Your task to perform on an android device: In the Homzmart app, I'd like to browse user reviews to see what they thought of the beech wood L-shaped sofa.
Image 0: 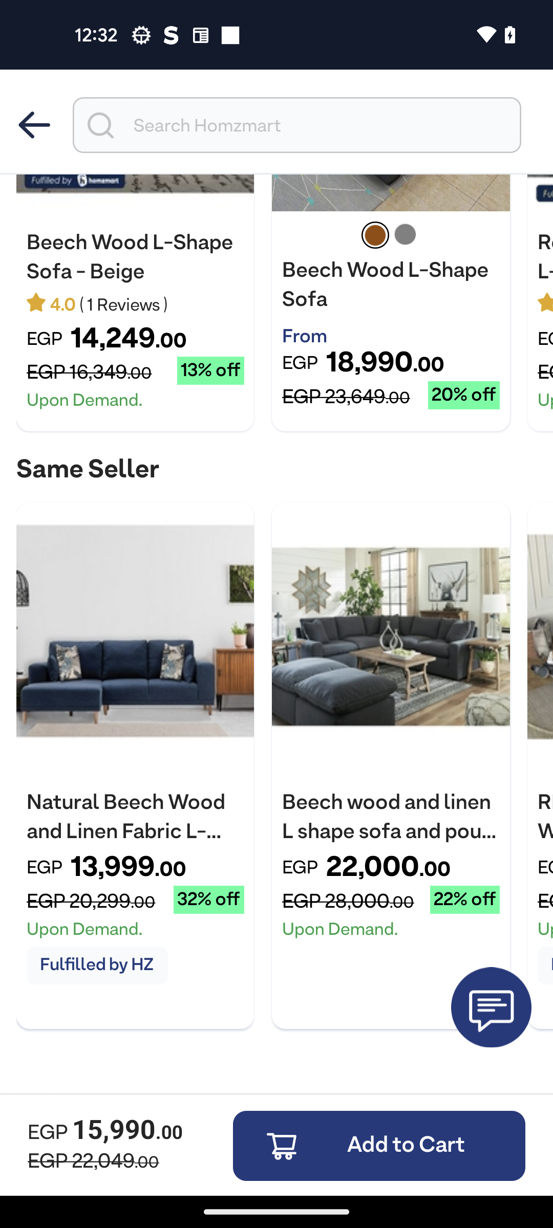
Swipe down to See all reviews
Step 0: scroll right
Image 1: 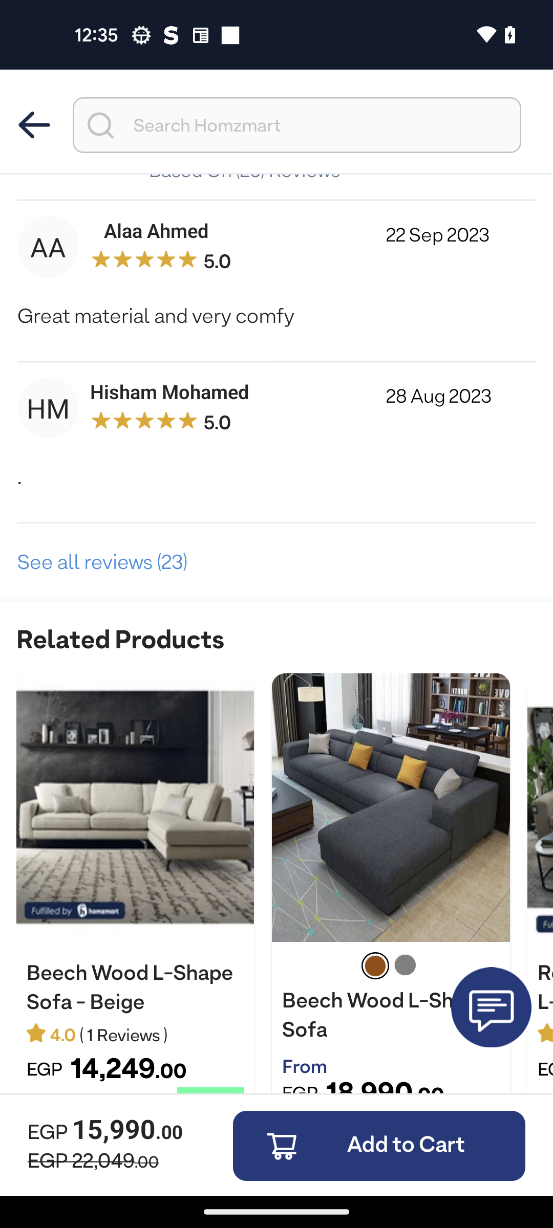
Click on the See all reviews
Step 1: click (276, 565)
Image 2: 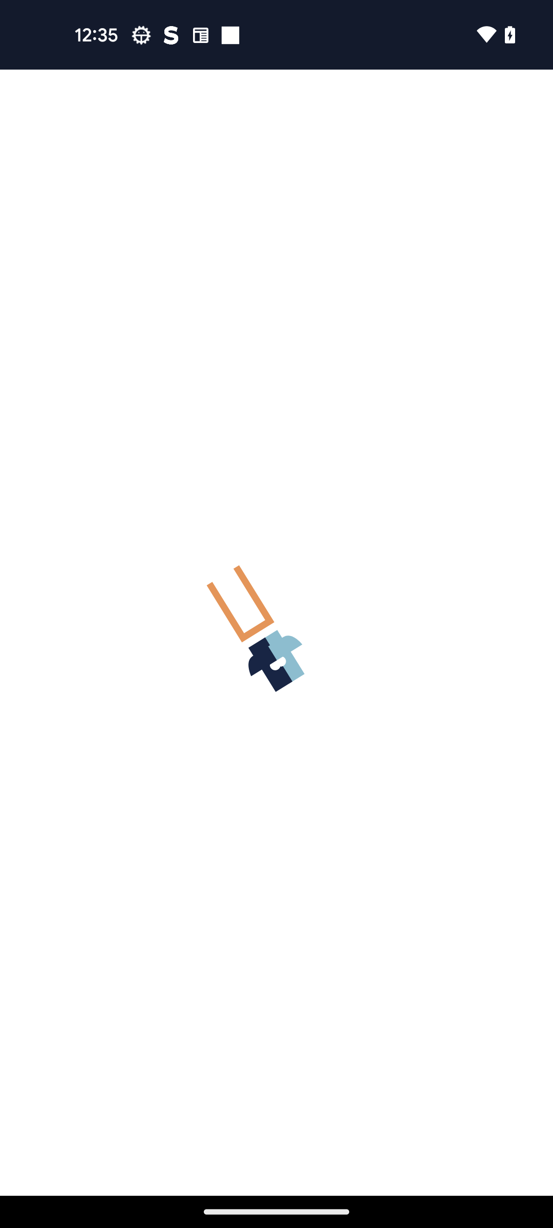
Click on the See all reviews
Step 2: wait